Your task to perform on an android device: I had to go see Carlos, a buddy of mine who is staying in New York. Using the Expedia app, locate a flight for one adult in the Economy class on November 20 from Sao paulo - GRU International Airport to New York - JFK International Airport.
Image 0: 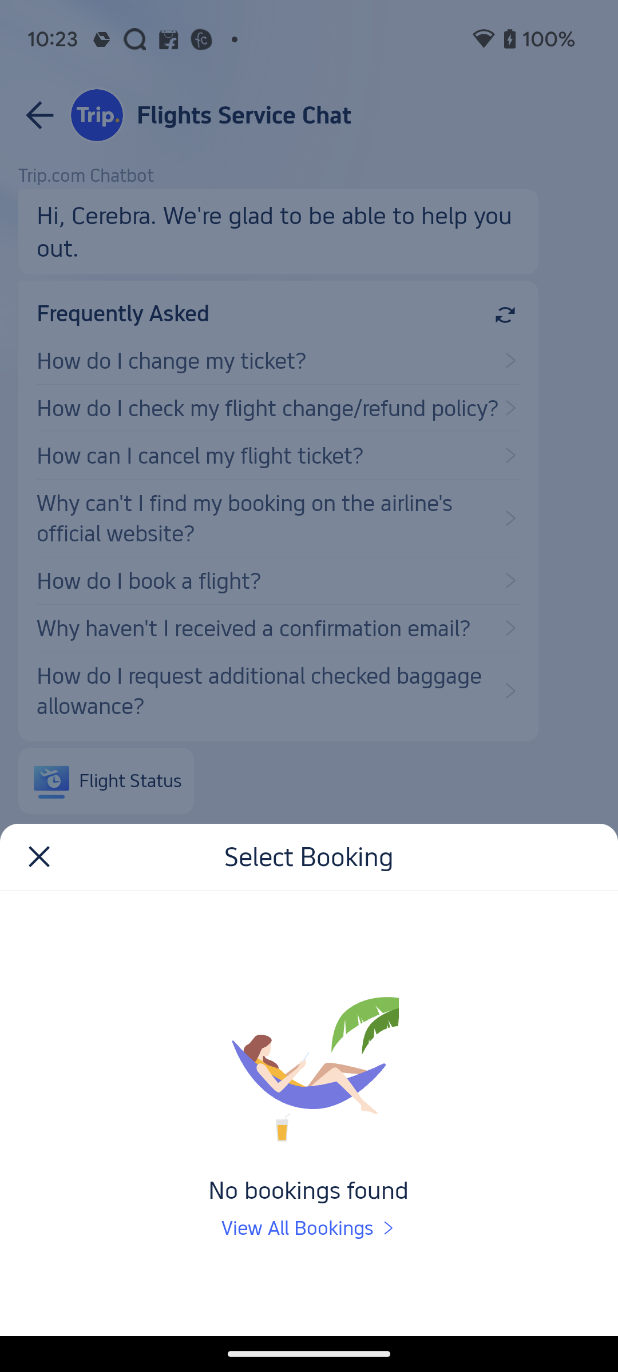
open Expedia App
Step 0: open app "Expedia"
Image 1: 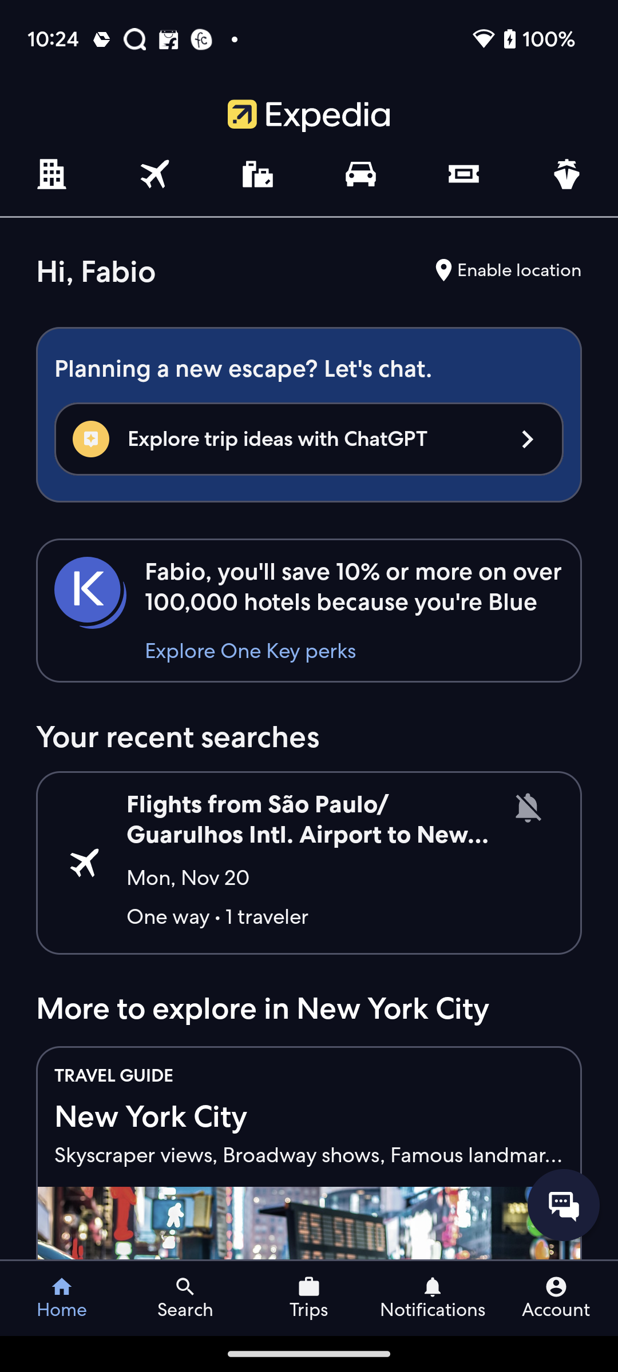
go to the flight section at the top of the screen
Step 1: click (154, 174)
Image 2: 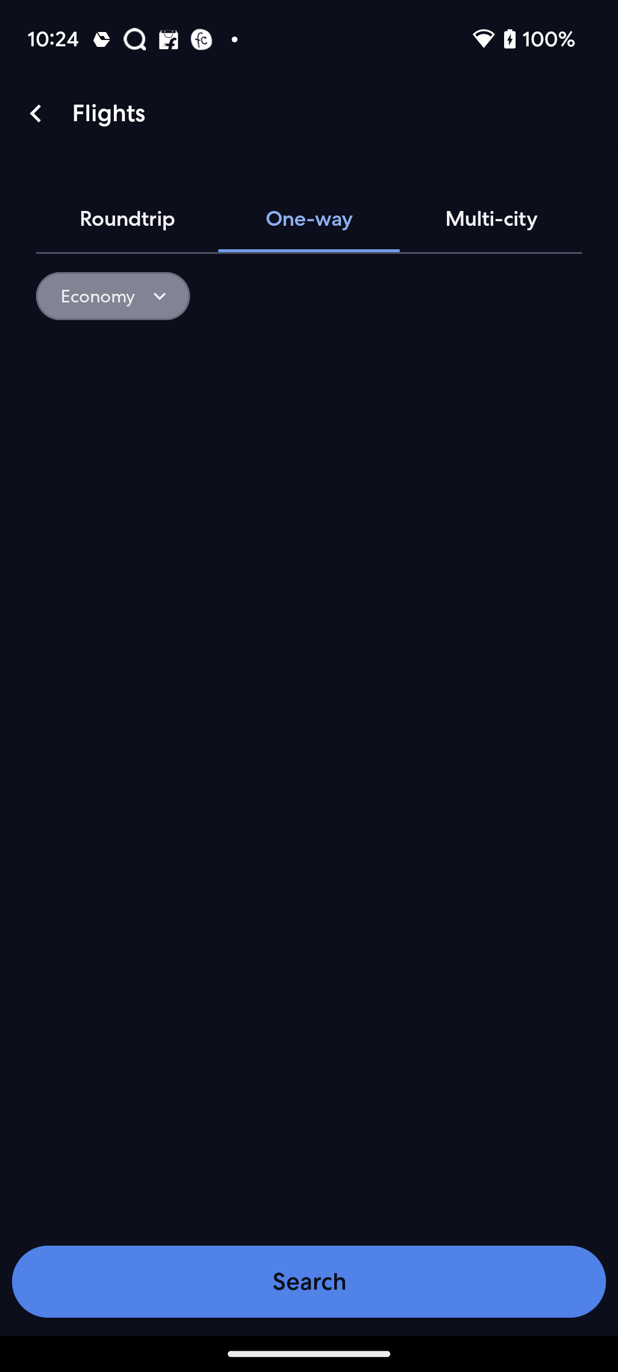
go to the flight section at the top of the screen
Step 2: wait
Image 3: 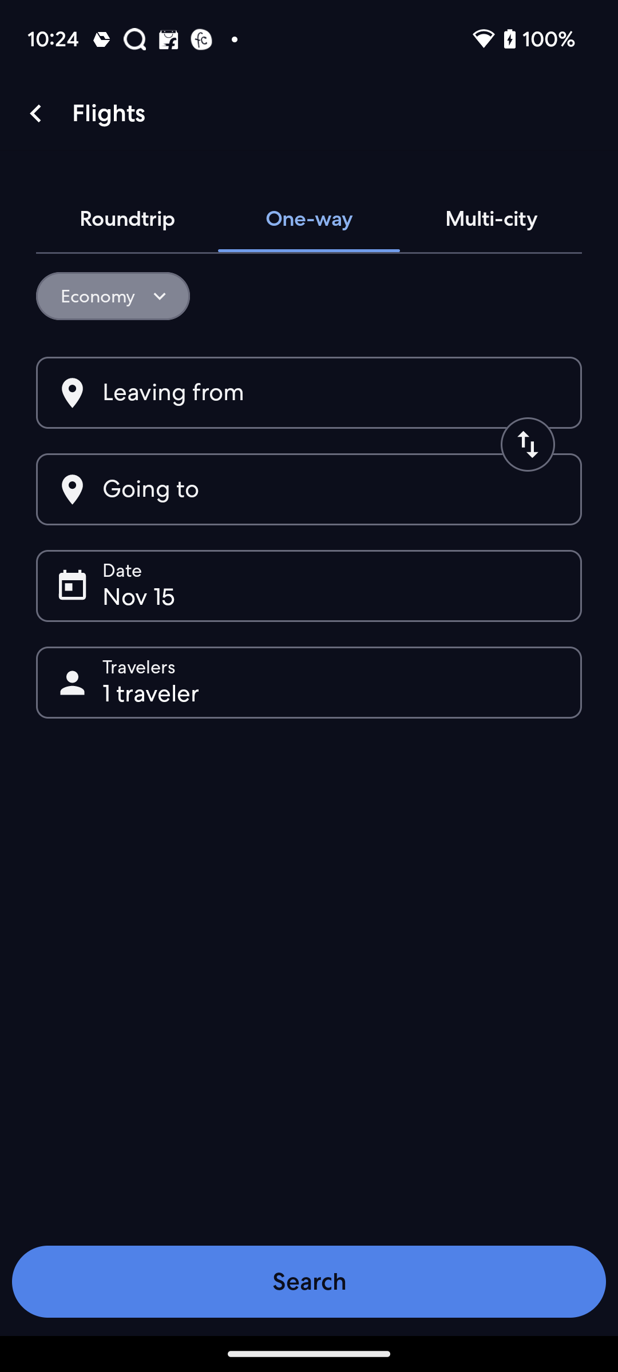
Click on Leaving from
Step 3: click (173, 393)
Image 4: 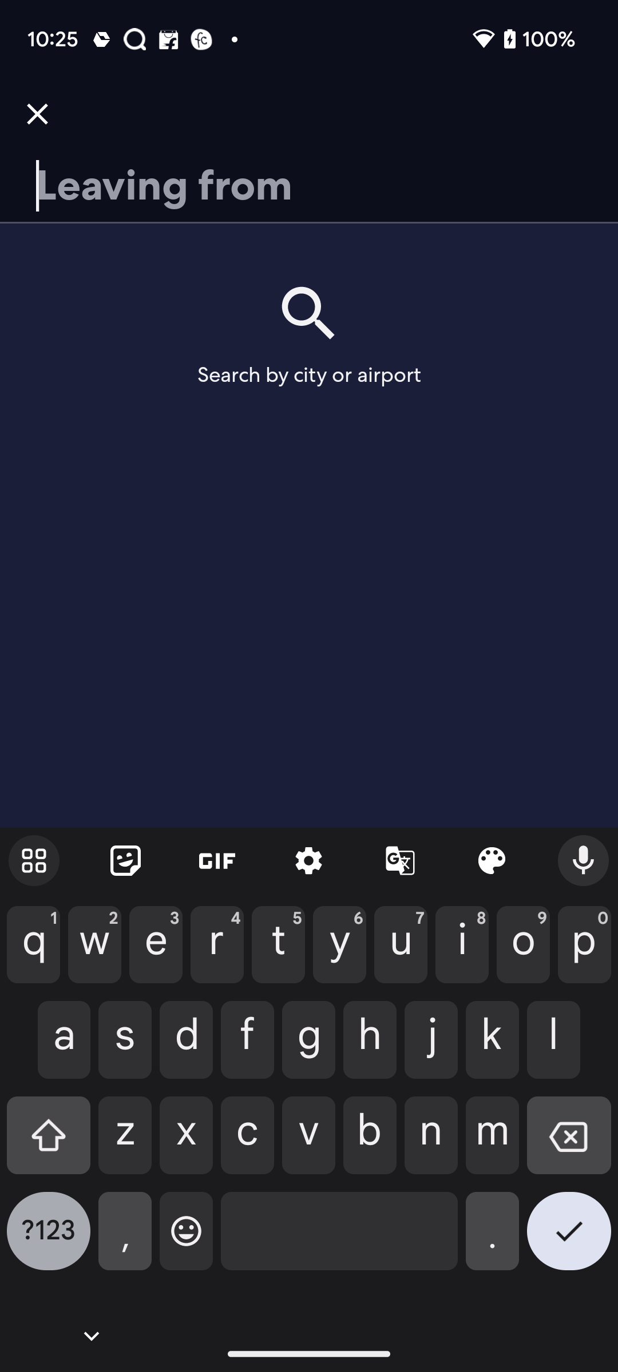
search for Sao paulo - GRU International Airport
Step 4: type "Sao paulo - GRU International Airport"
Image 5: 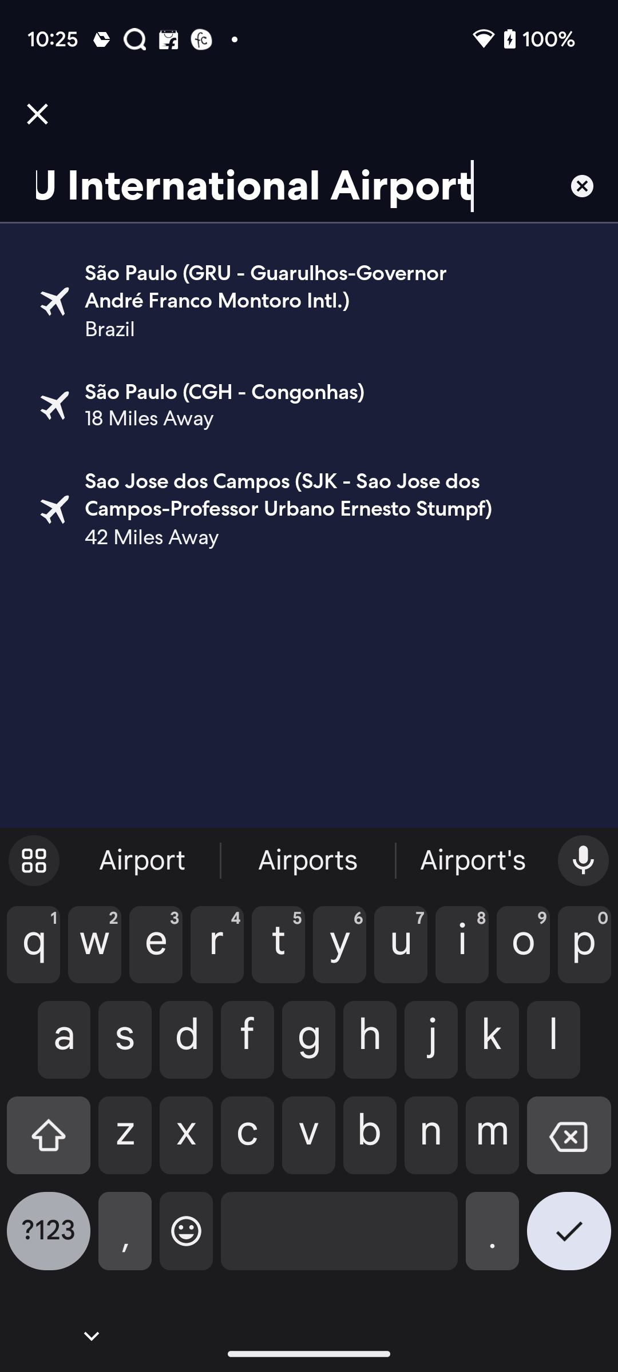
select first suggestion
Step 5: click (296, 288)
Image 6: 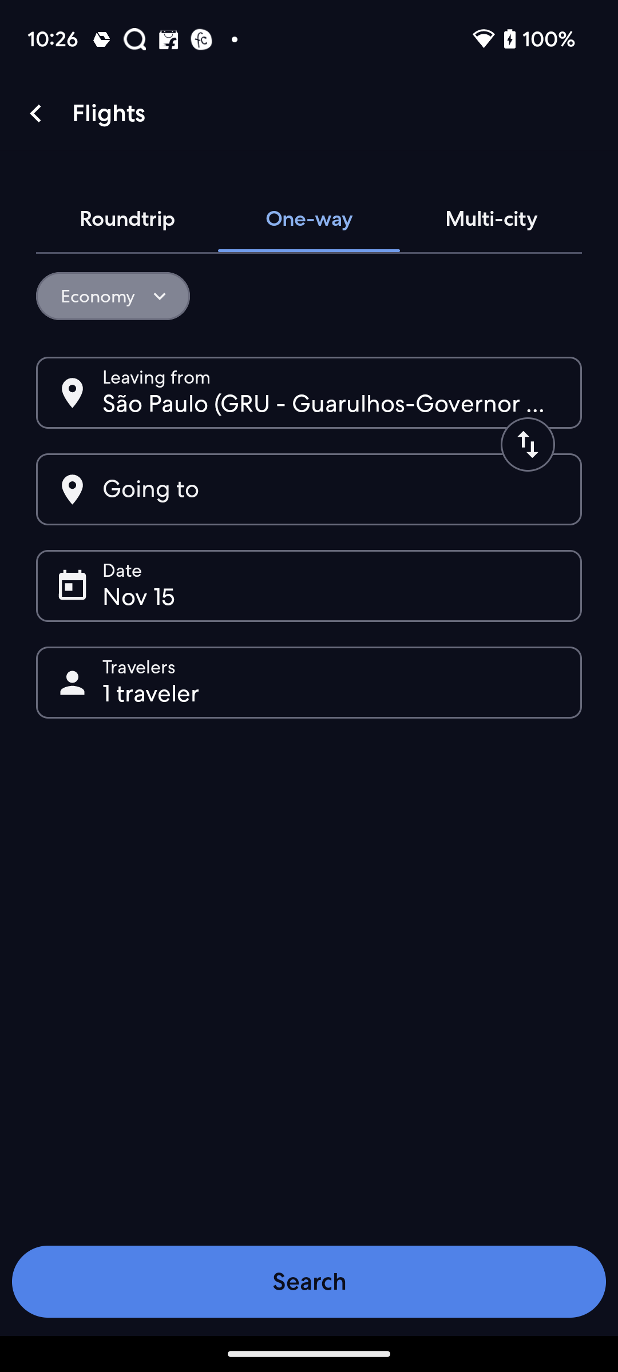
Click on Going to
Step 6: click (150, 489)
Image 7: 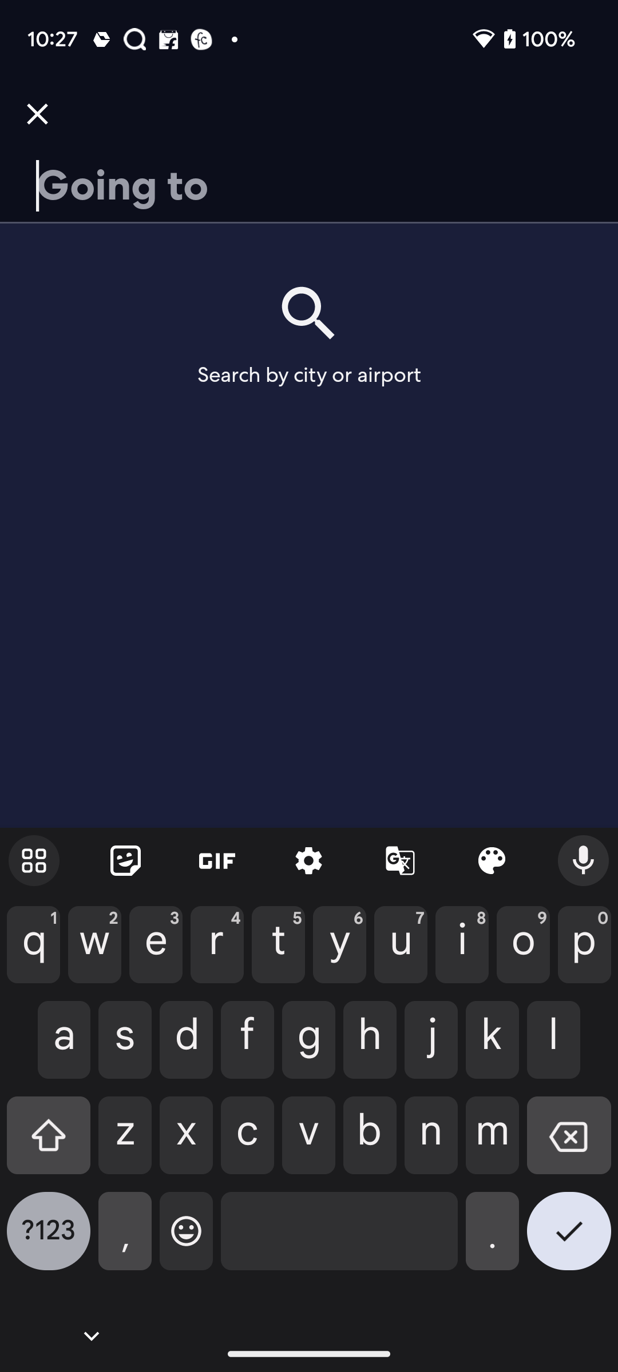
search for New York - JFK International Airport
Step 7: type "New York - JFK International Airport"
Image 8: 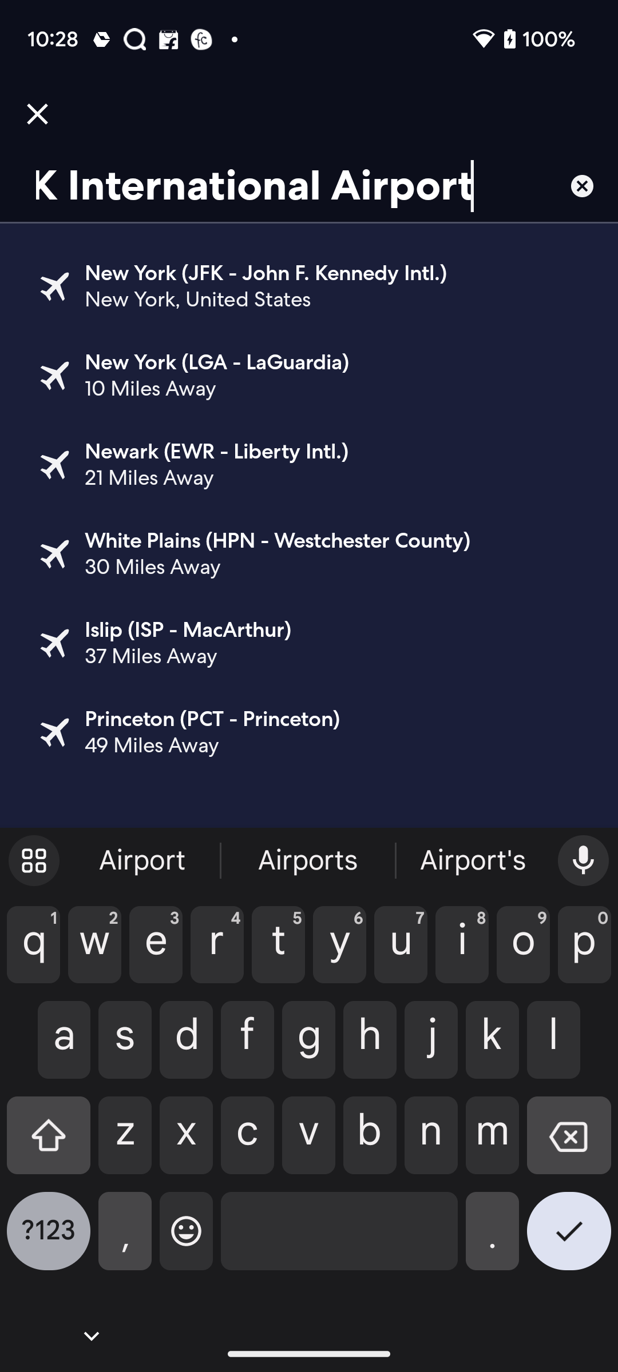
Click on first suggestion
Step 8: click (266, 273)
Image 9: 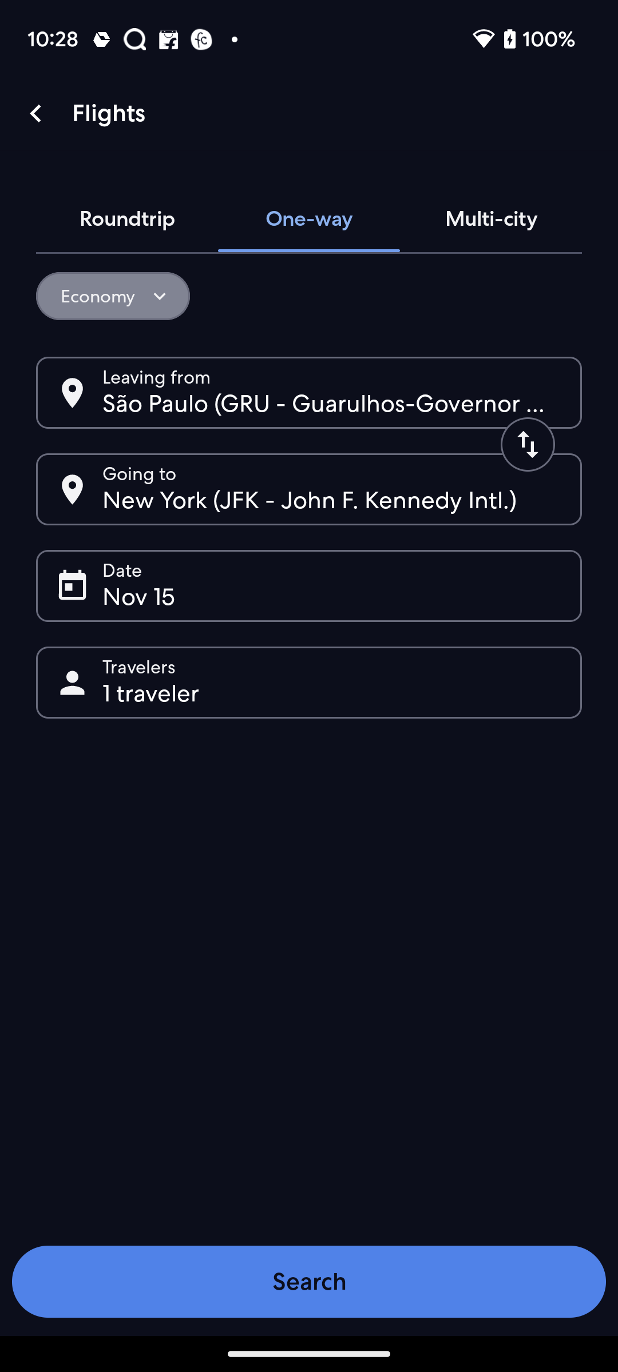
Click on the date section
Step 9: click (308, 586)
Image 10: 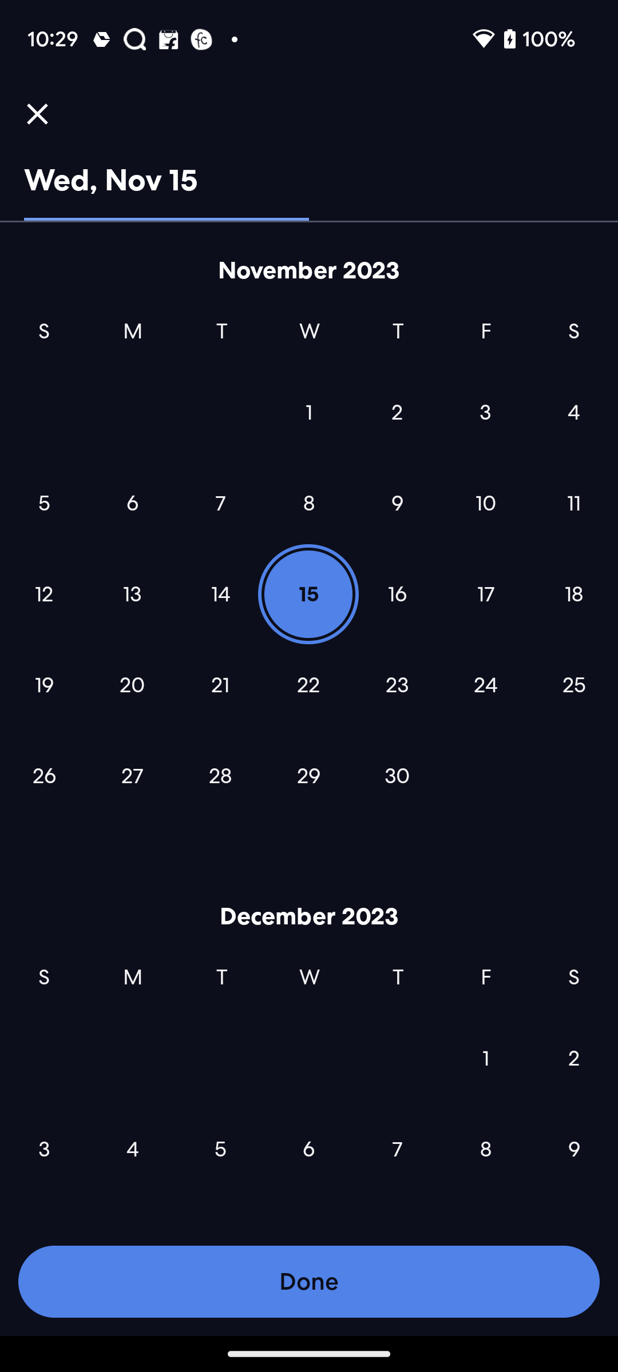
select date as November 20
Step 10: click (132, 685)
Image 11: 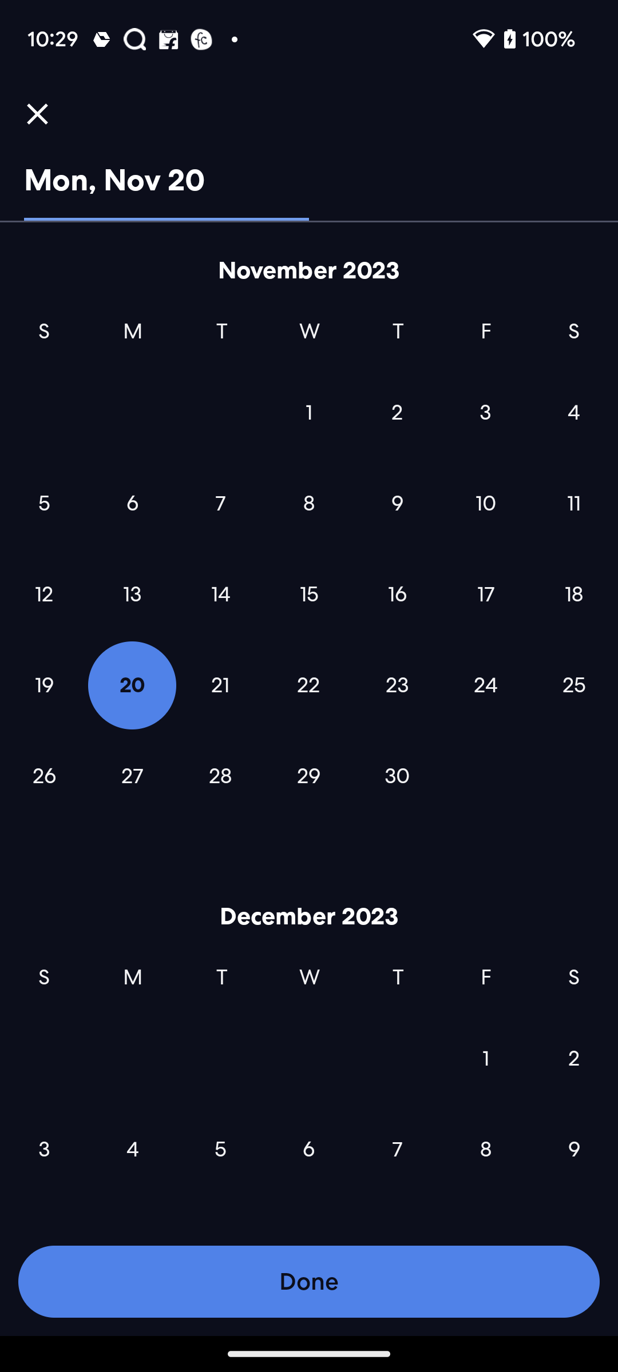
Click on the Done at the bottom of the screen
Step 11: click (309, 1282)
Image 12: 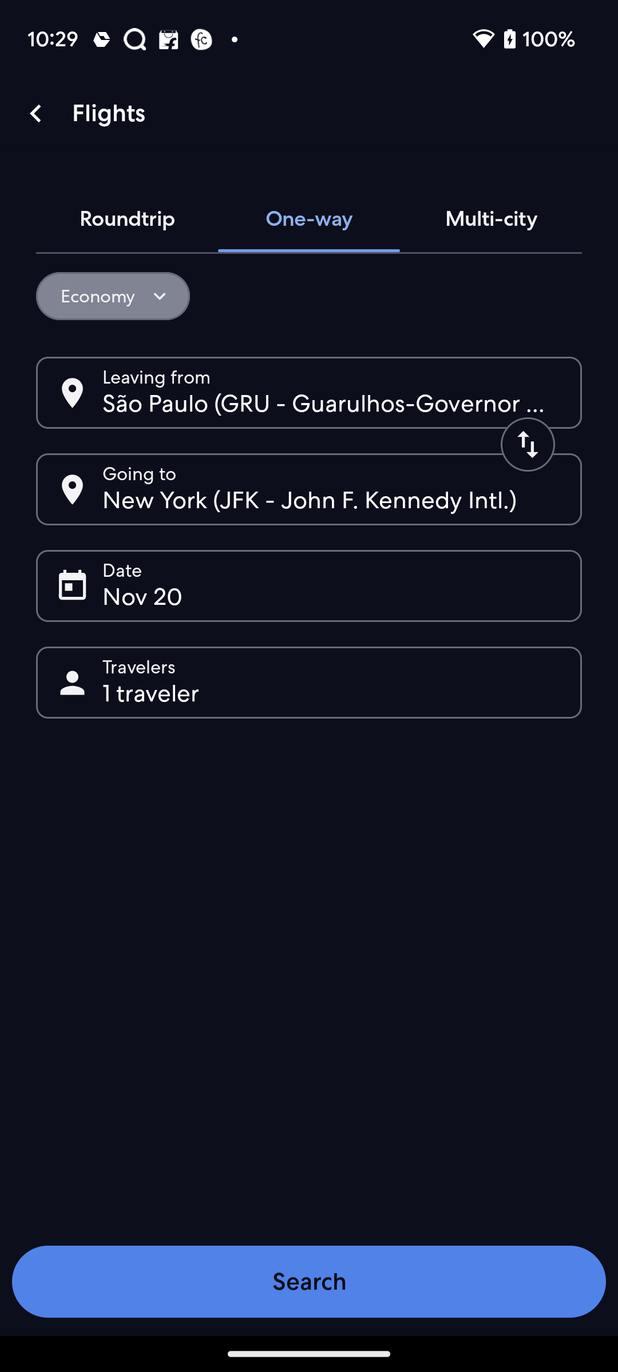
Click on Search at the bottom of the screen
Step 12: click (309, 1282)